Your task to perform on an android device: Compose an email to Jane mentioning that the kids liked all the goods sent by you, especially the sports equipment. Titled Thank you for the Support at janedbwpersonatest@gmail.com in the Gmail app.
Image 0: 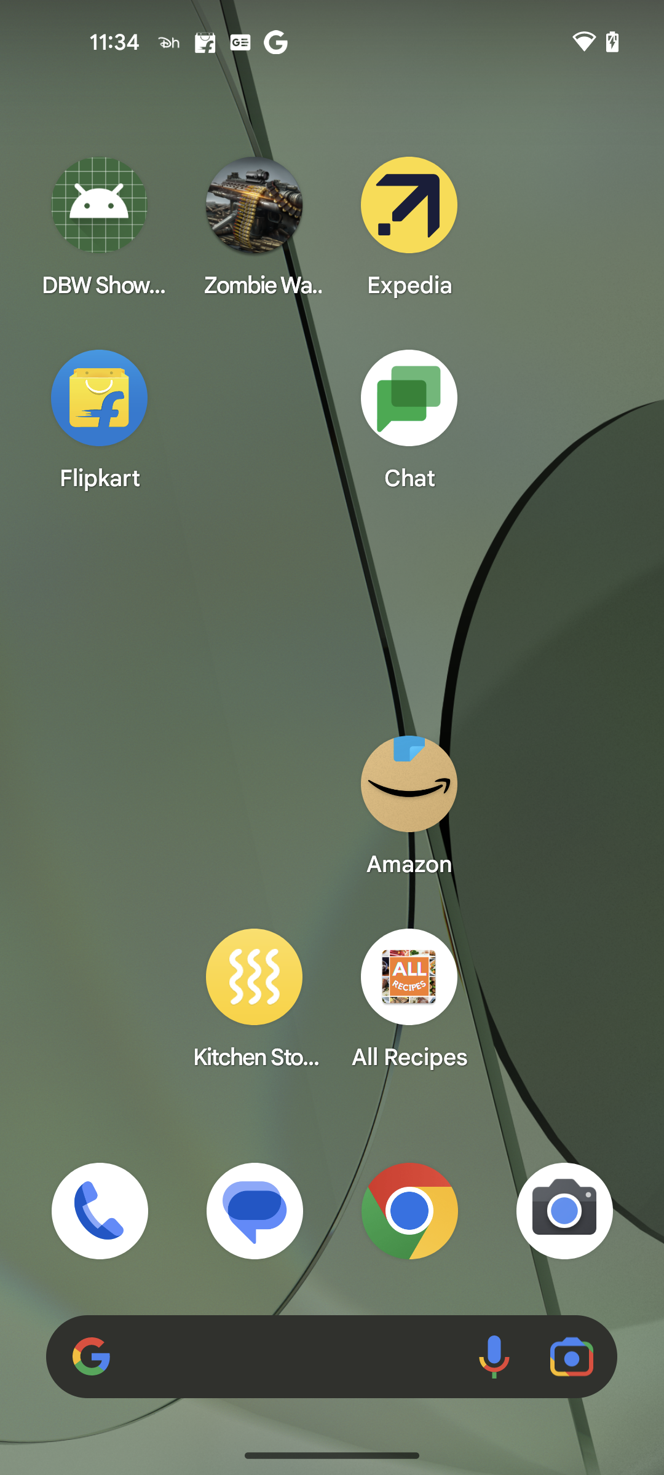
Open the Gmail app
Step 0: open app "Gmail"
Image 1: 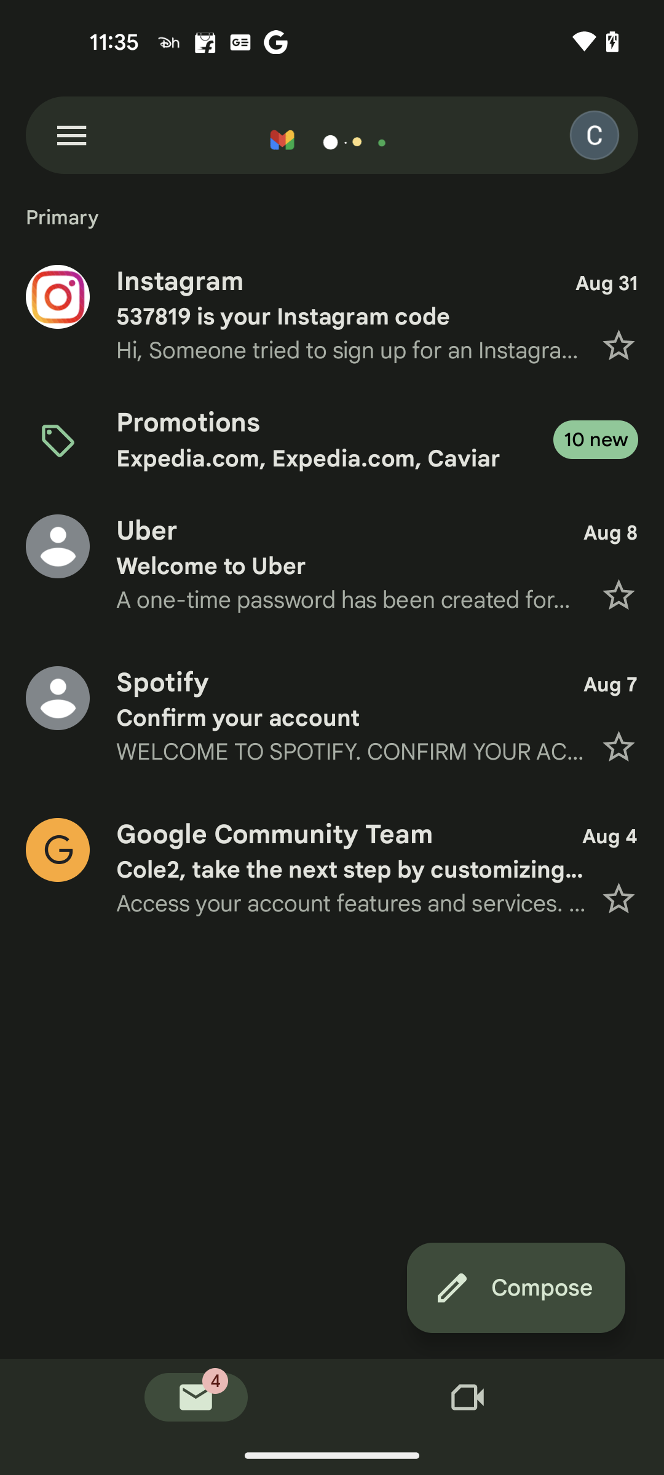
Click on the Compose button at the bottom right corner of the screen
Step 1: click (516, 1288)
Image 2: 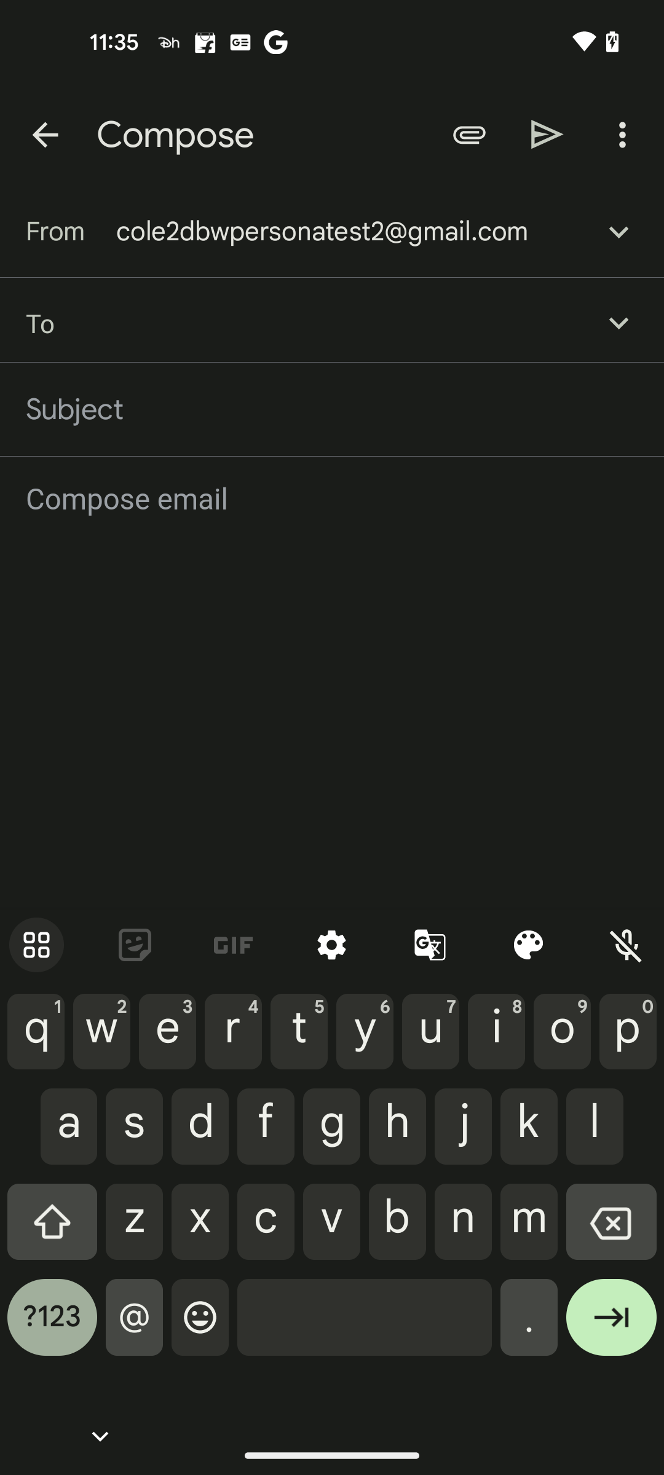
Enter the recipient mail id as janedbwpersonatest@gmail.com
Step 2: type "janedbwpersonatest@gmail.com"
Image 3: 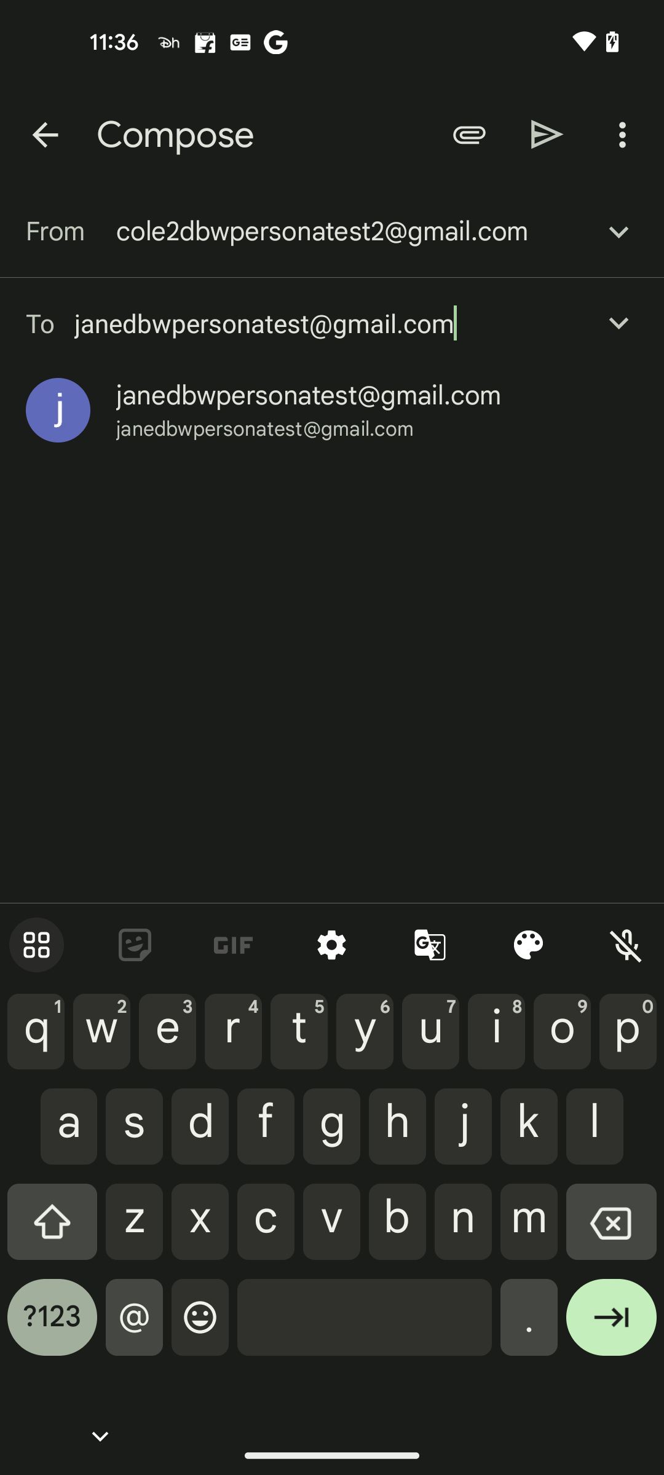
Select the resulted mail id
Step 3: click (265, 429)
Image 4: 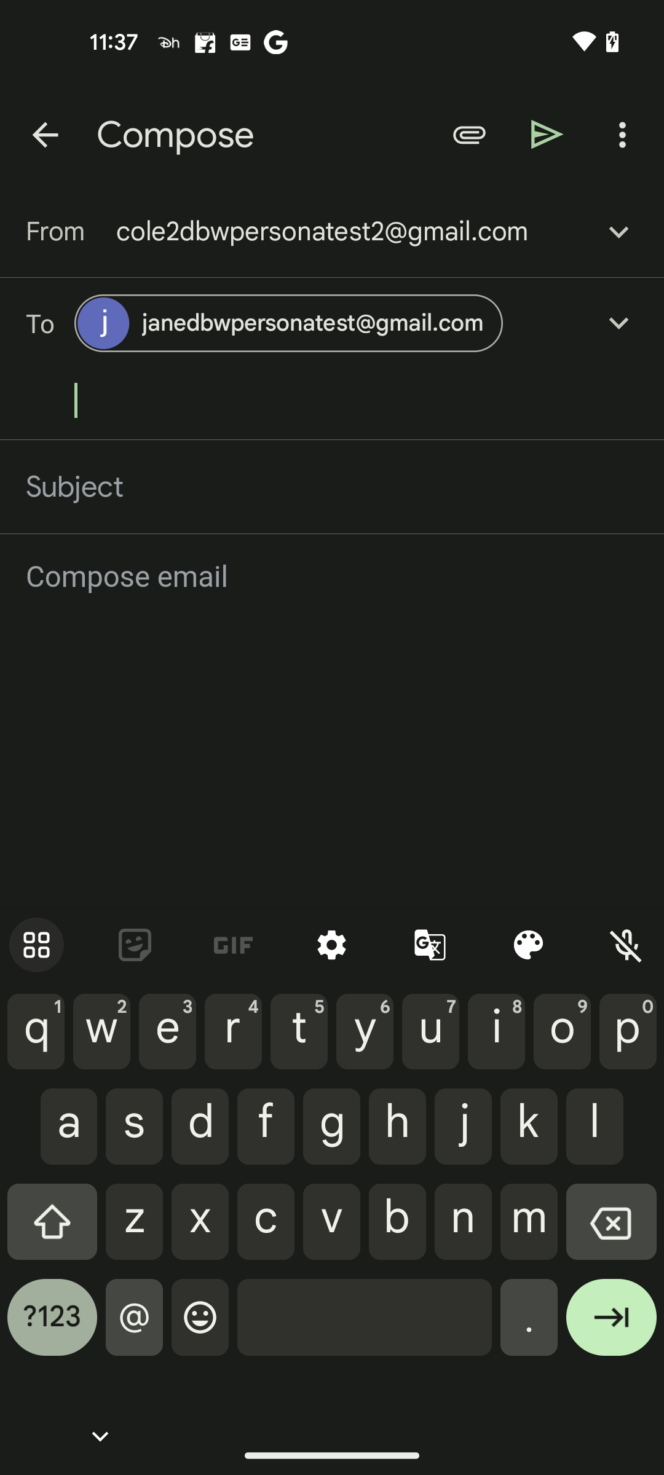
Click on the Subject input tab
Step 4: click (332, 487)
Image 5: 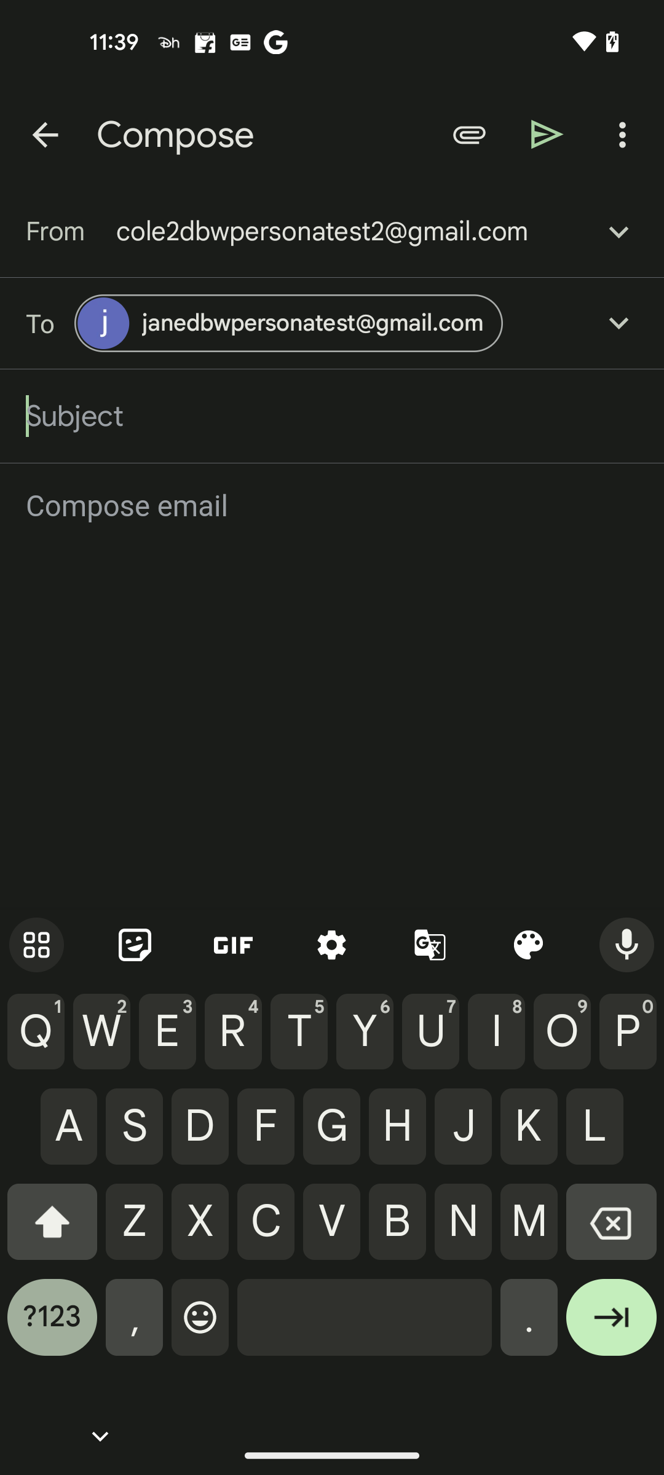
Add the Subject as Thank you for the Support
Step 5: type "Thank you for the Support"
Image 6: 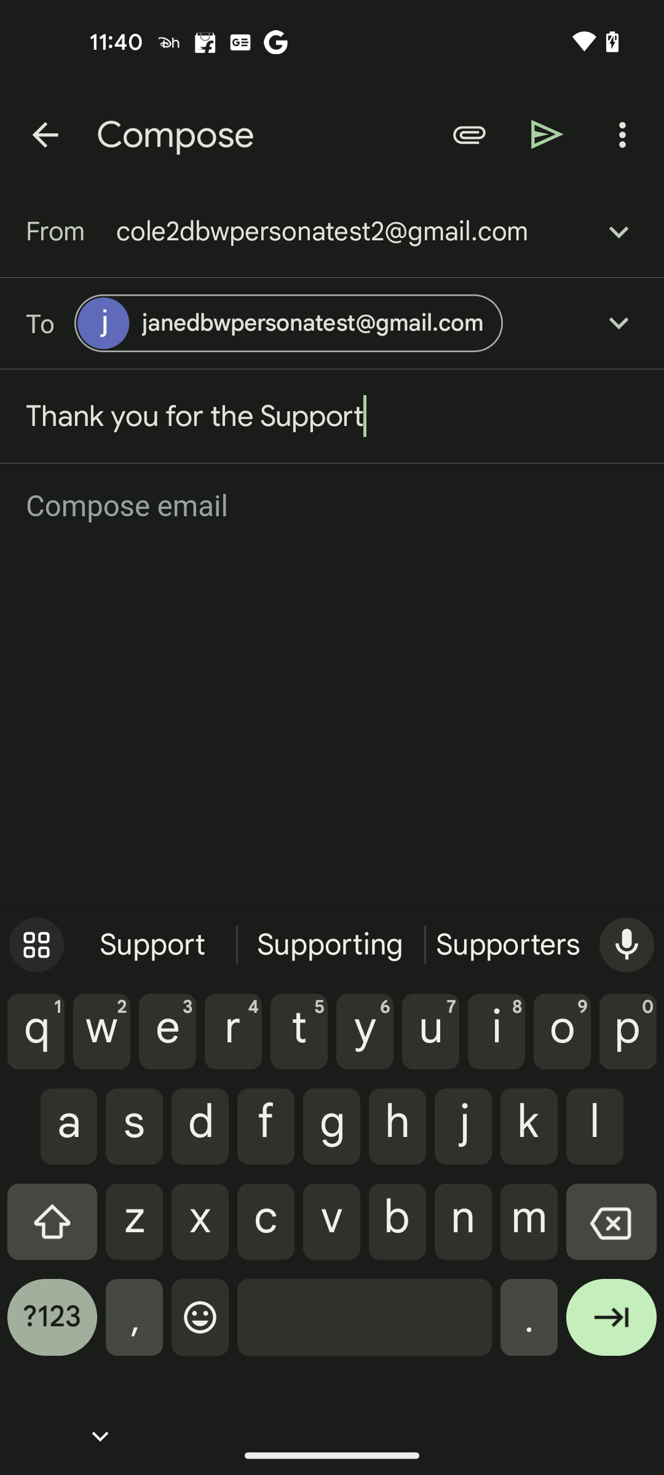
Go to the email body section
Step 6: click (333, 506)
Image 7: 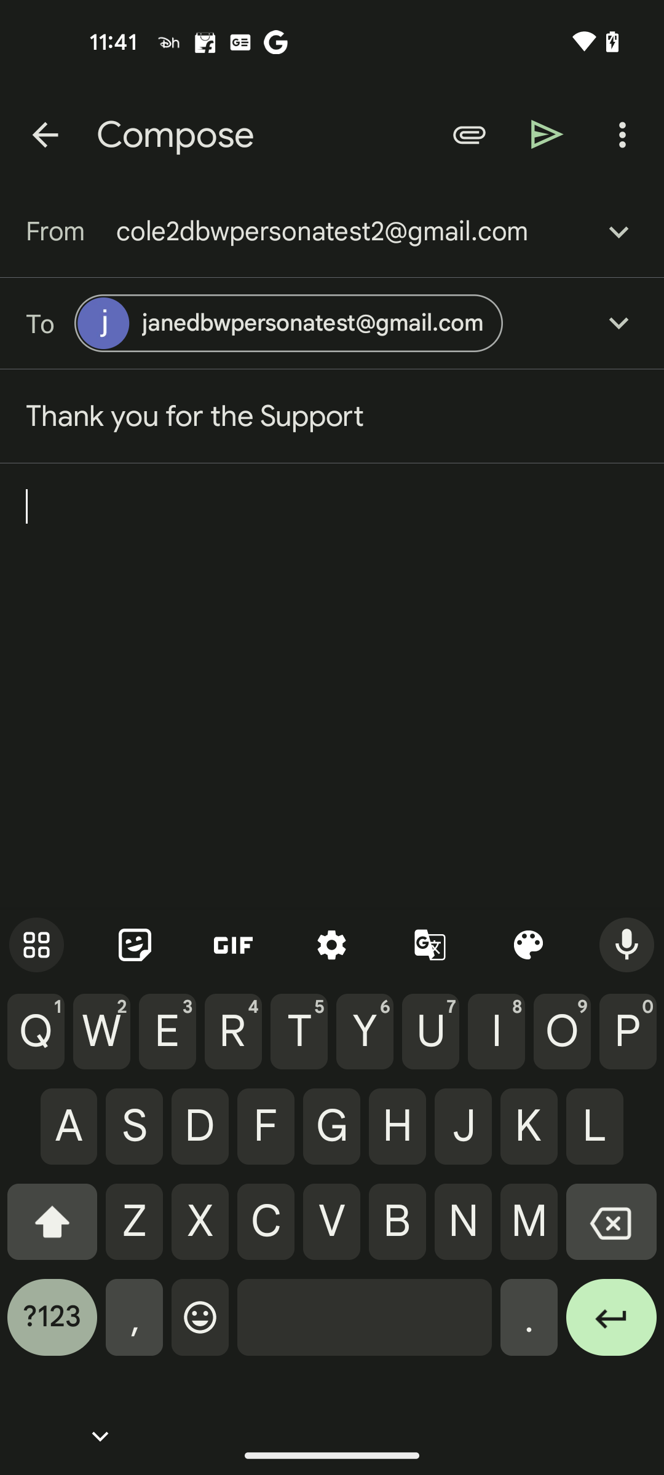
Type the body as the kids liked all the goods sent by you, especially the sports equipment
Step 7: type "the kids liked all the goods sent by you, especially the sports equipment"